Your task to perform on an android device: Open the Tripadvisor app and Plan a trip to Hawa mahal
Image 0: 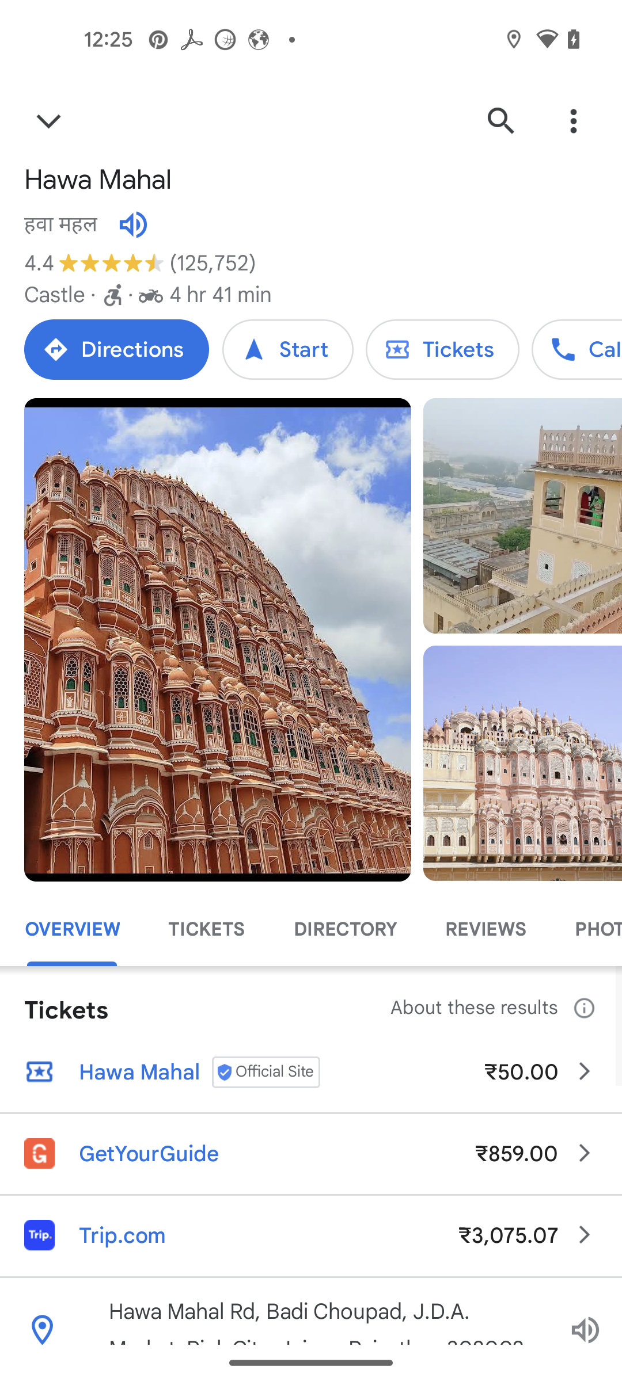
Open the Tripadvisor app
Step 0: open app "Tripadvisor"
Image 2: 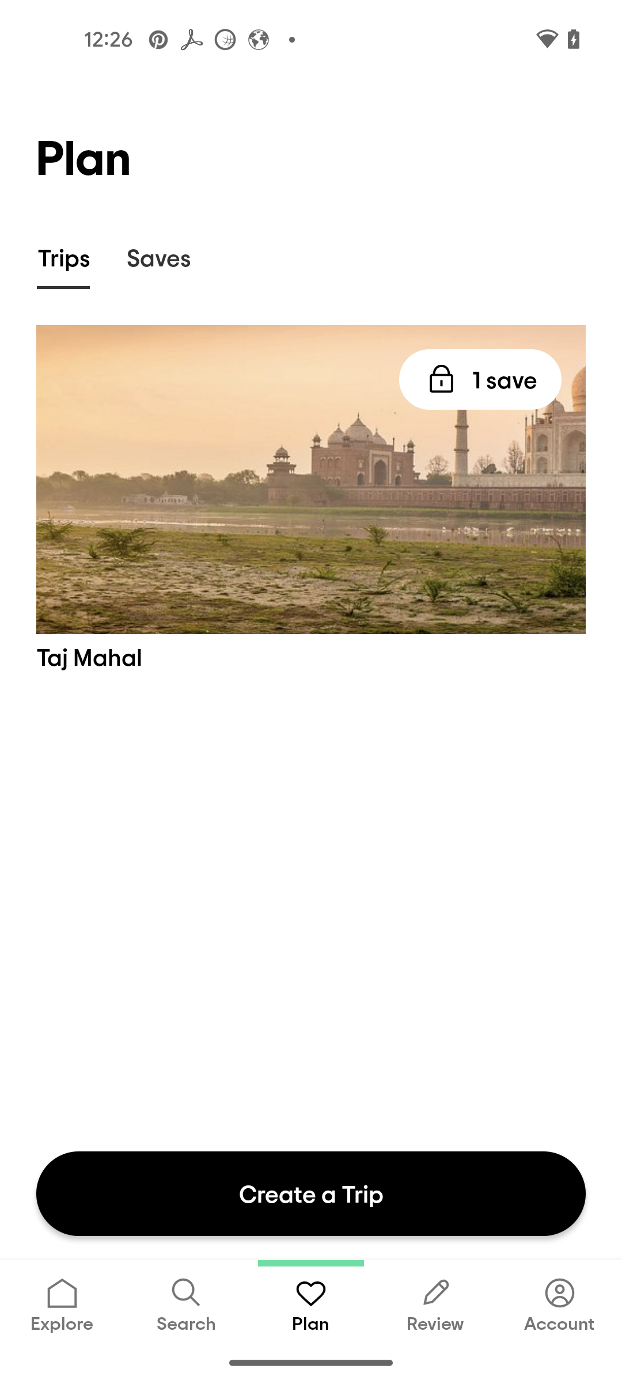
click on create a trip button
Step 2: click (310, 1193)
Image 3: 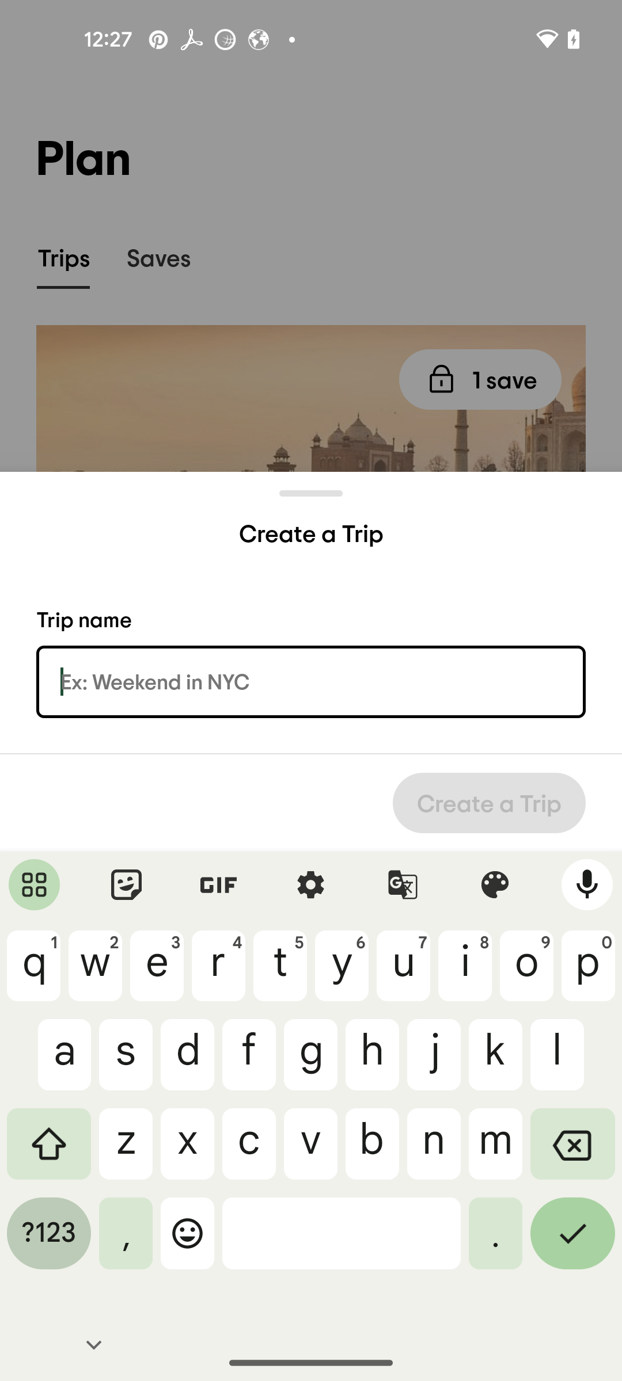
enter jaipur trip
Step 3: type "Jaipur trip"
Image 4: 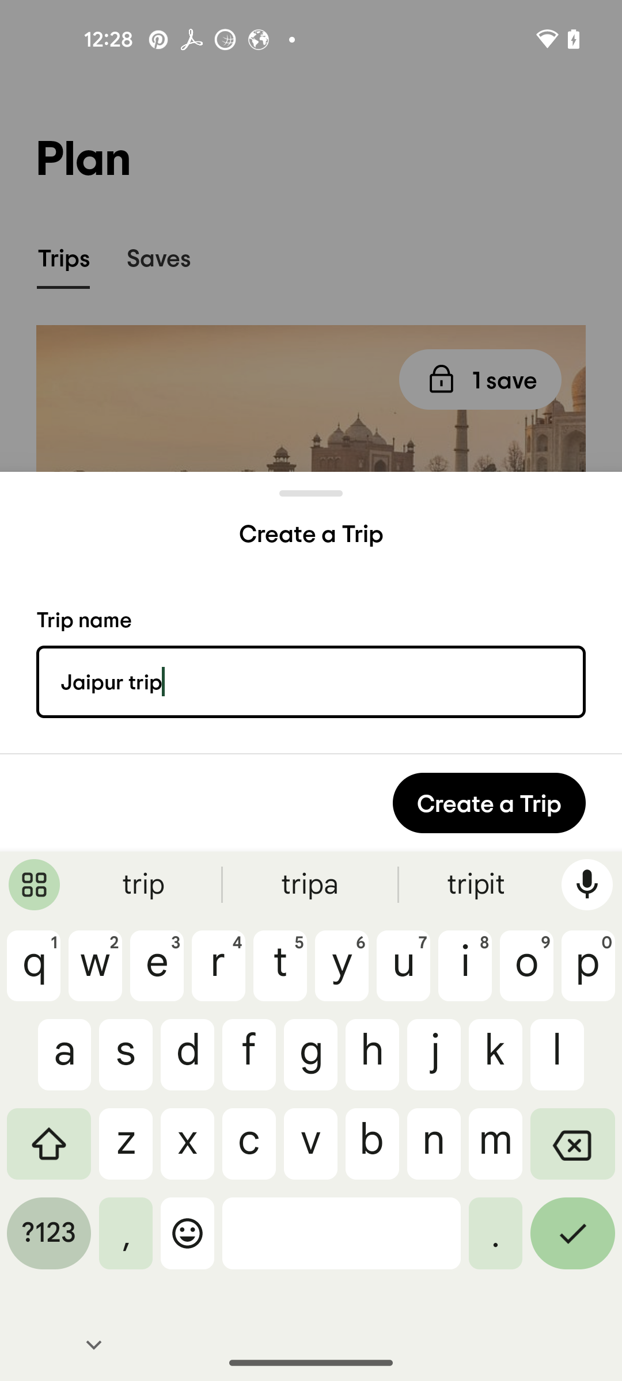
click on create a trip button
Step 4: click (489, 803)
Image 5: 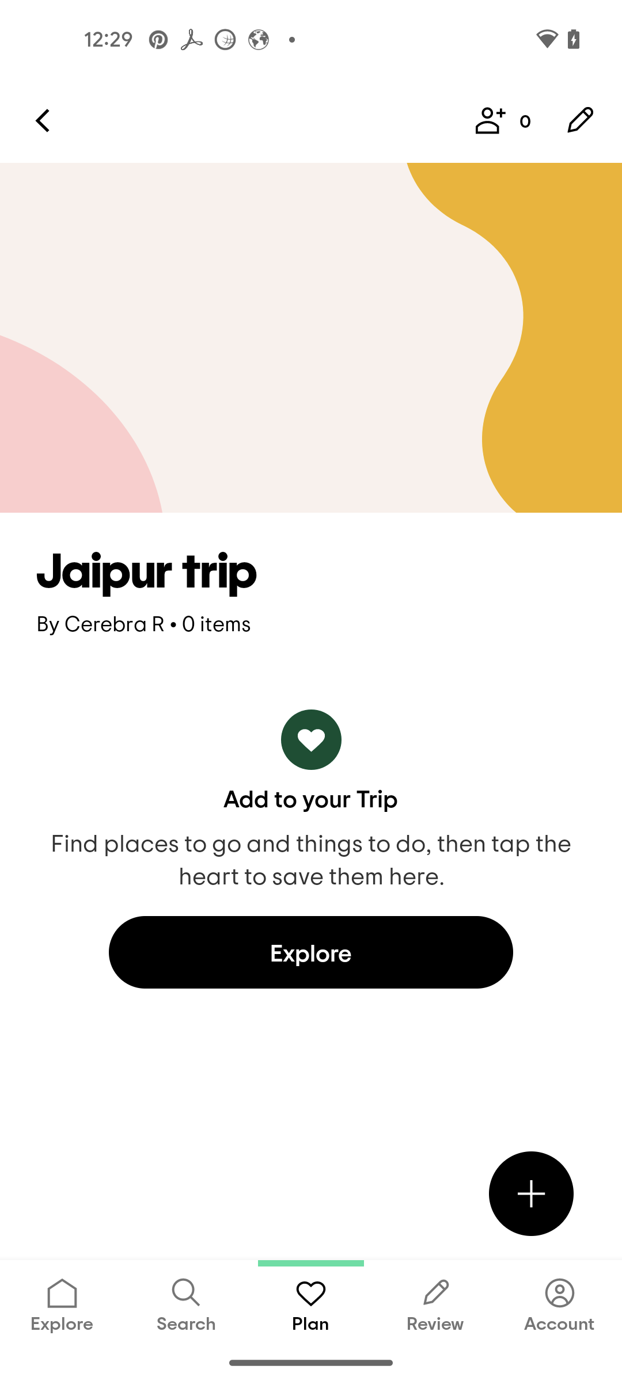
click on explore button
Step 5: click (310, 952)
Image 6: 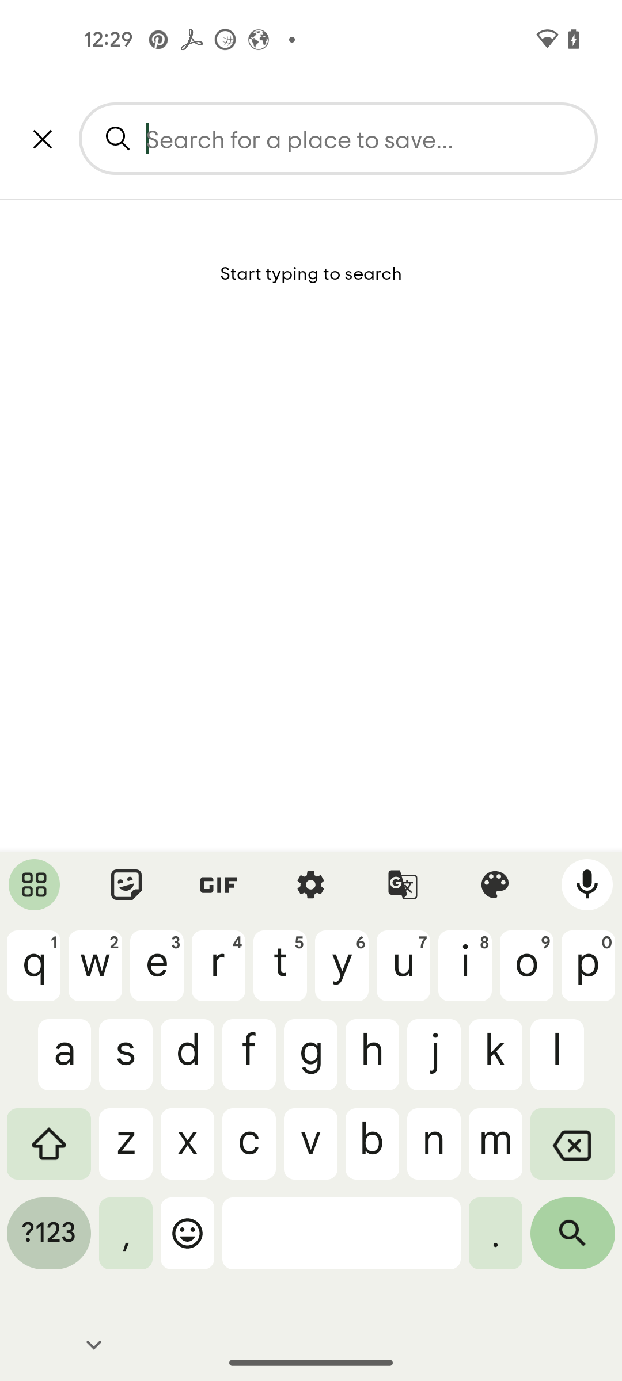
search for Hawa Mahal
Step 6: type "Hawa Mahal"
Image 7: 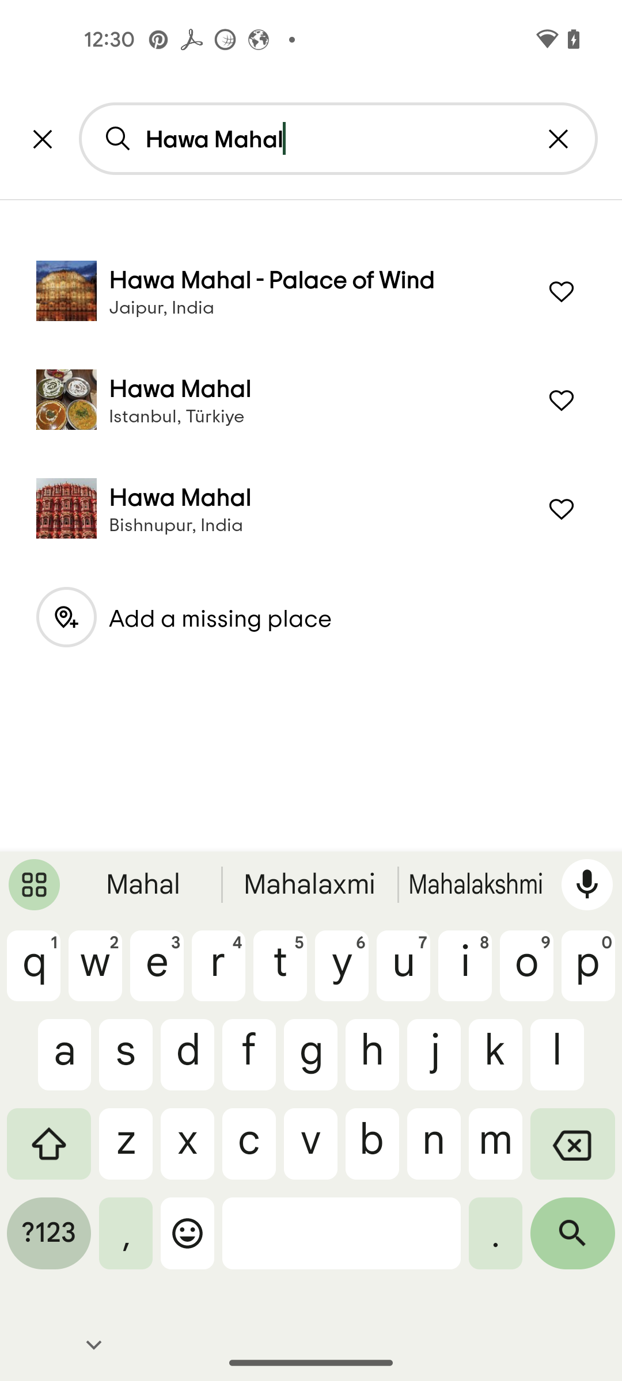
click on first search result
Step 7: click (317, 279)
Image 8: 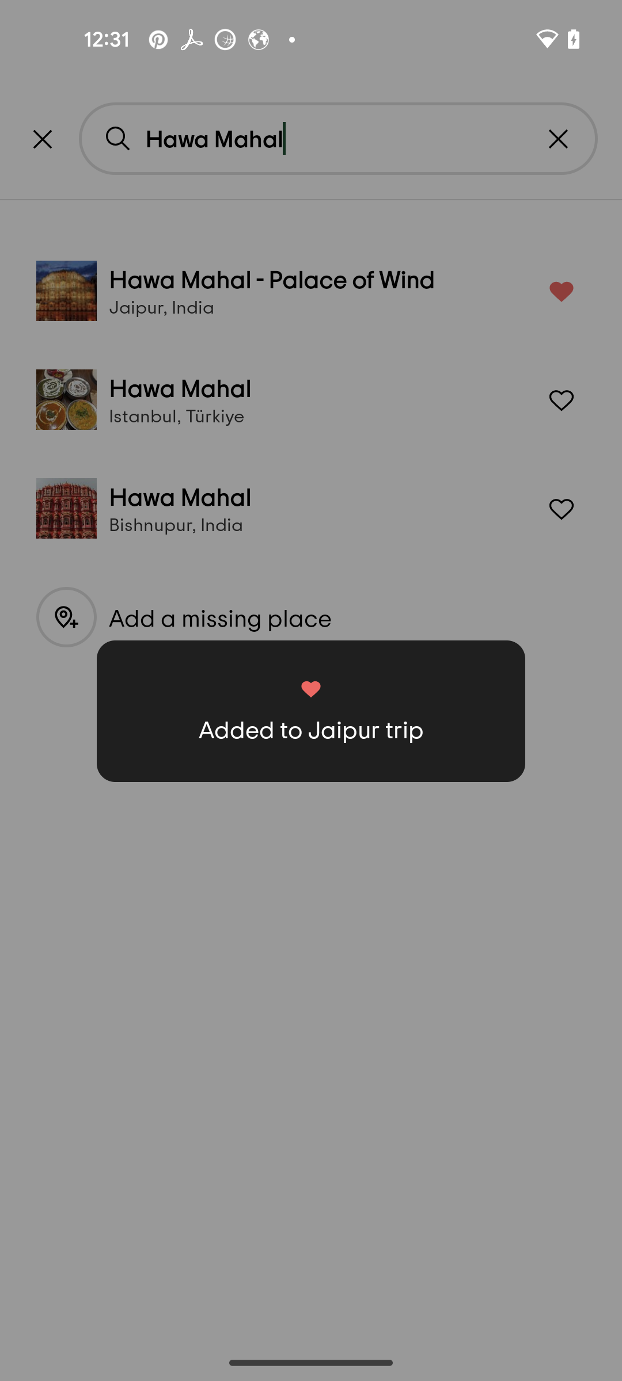
click on first search result
Step 8: wait
Image 9: 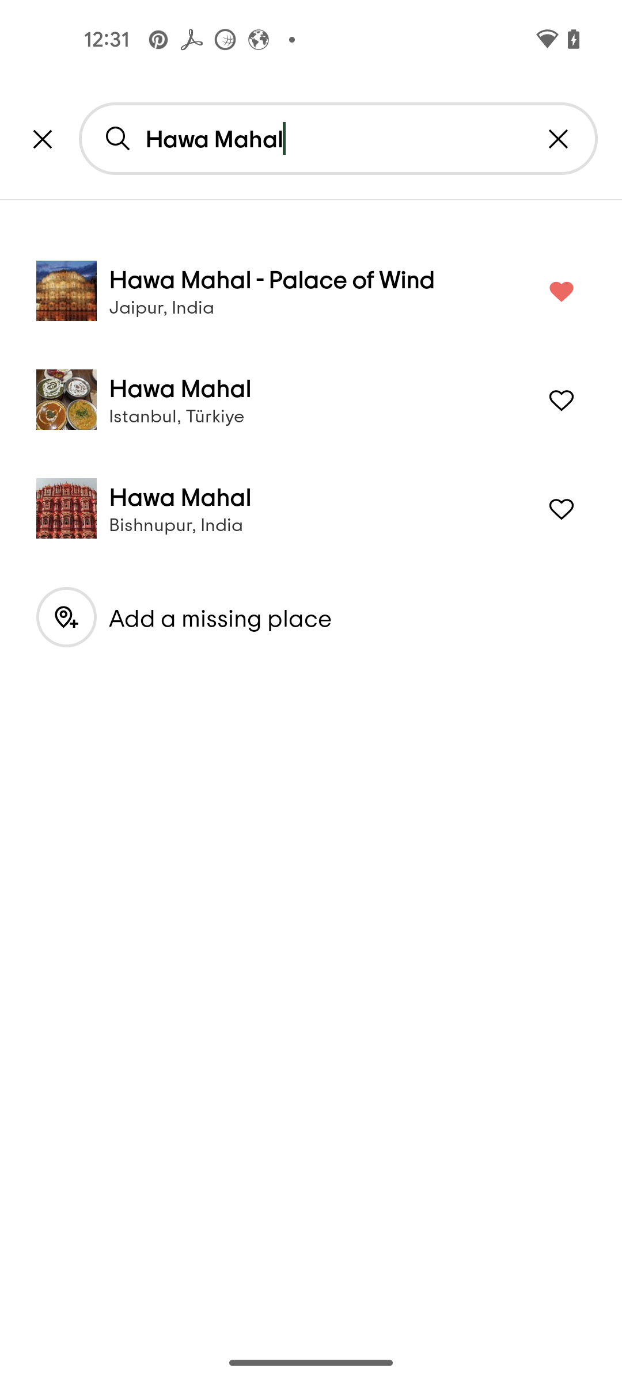
close the current tab
Step 9: click (42, 139)